Your task to perform on an android device: In the oxford dictionary App , view the example sentences for the word hyper .
Image 0: 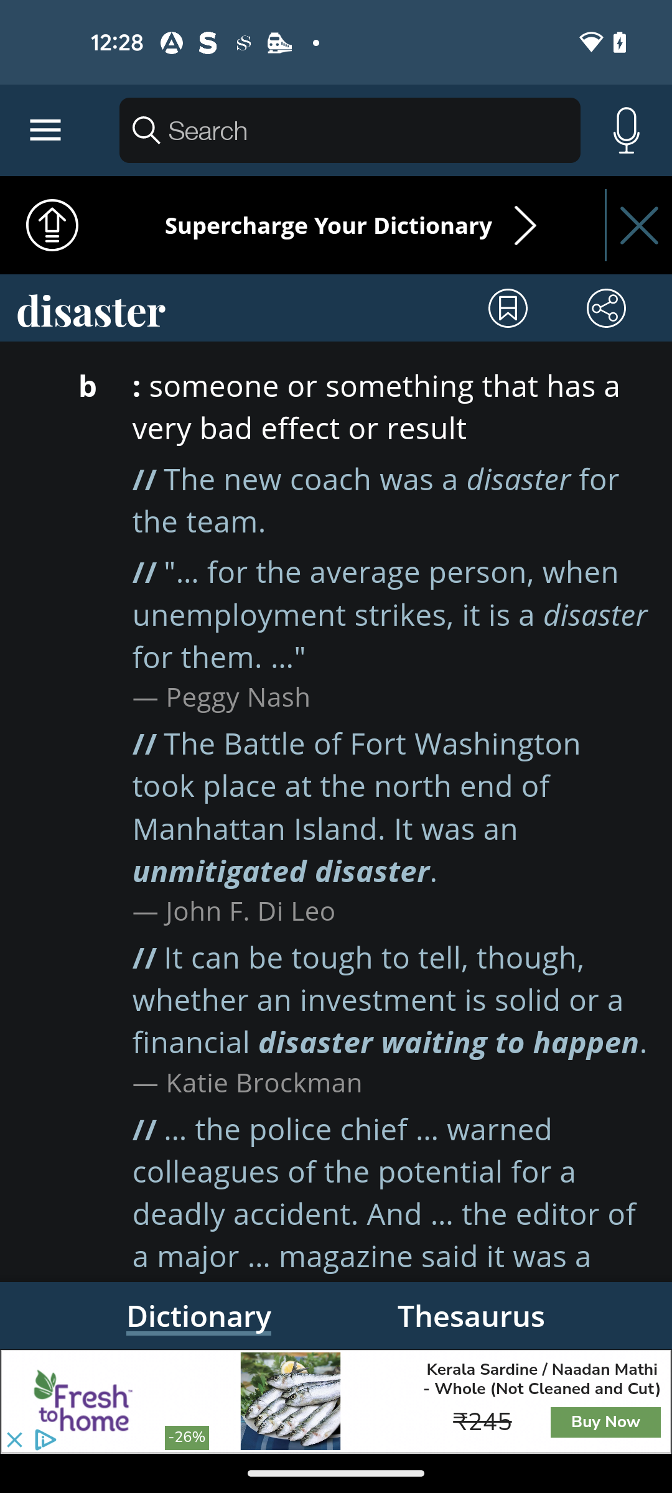
Open the Dictionary app
Step 0: open app "Dictionary"
Image 1: 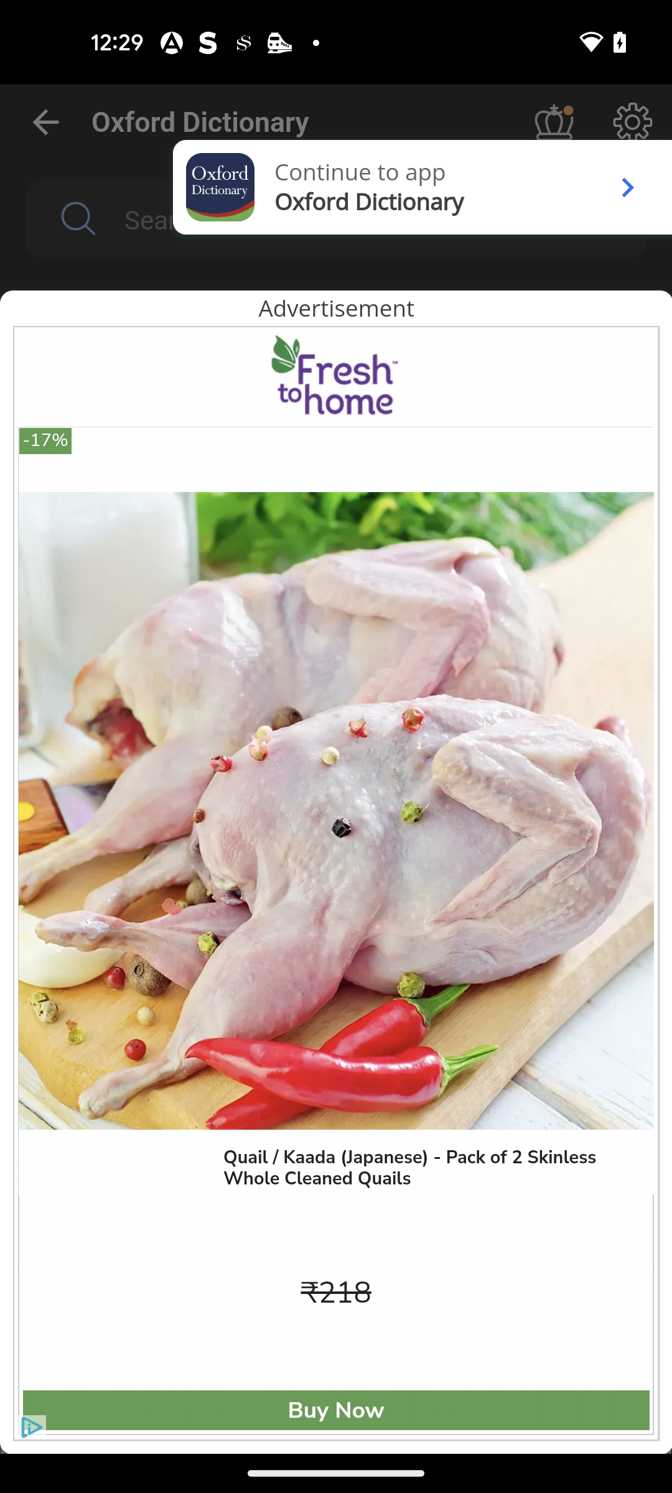
Click on the continue to app pop 
Step 1: click (360, 172)